Your task to perform on an android device: My son told me that before purchasing any product online, read all reviews of this product to learn about the user experience with this product, so view reviews of the Men's Casual Shirt Button Down Slim Fit Long Sleeve Formal Shirts in the eBay app.
Image 0: 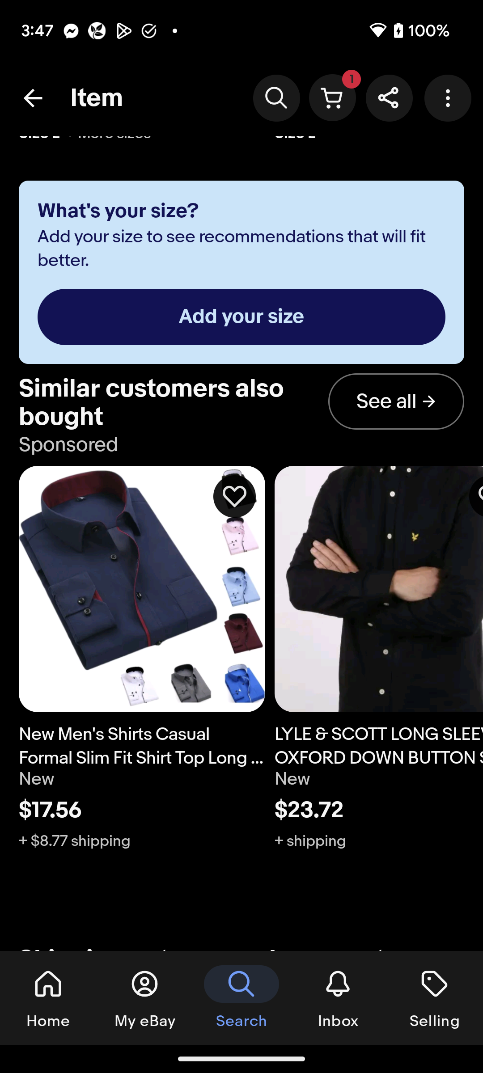
Scroll down to view the reviews of this shirt.
Step 0: scroll down
Image 1: 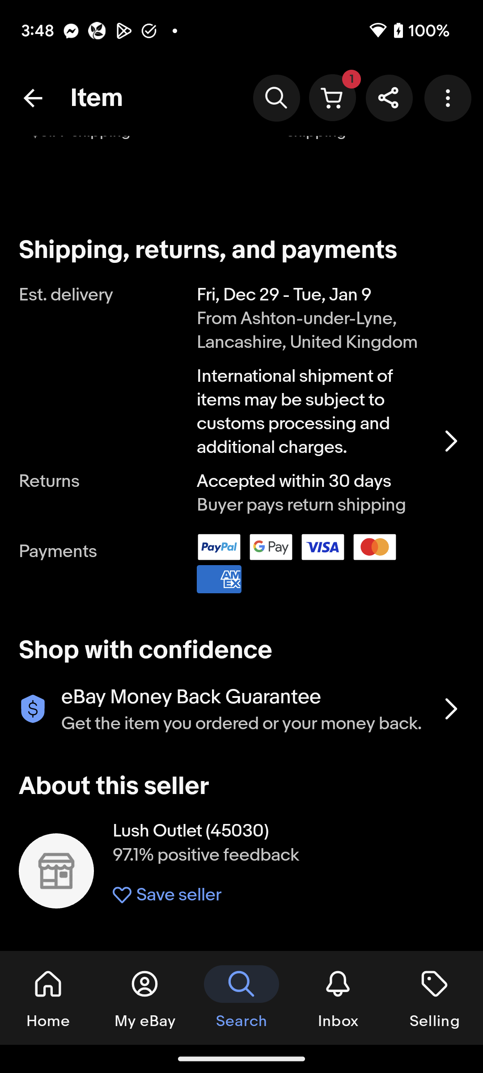
Scroll down to view the reviews of this shirt.
Step 1: scroll down
Image 2: 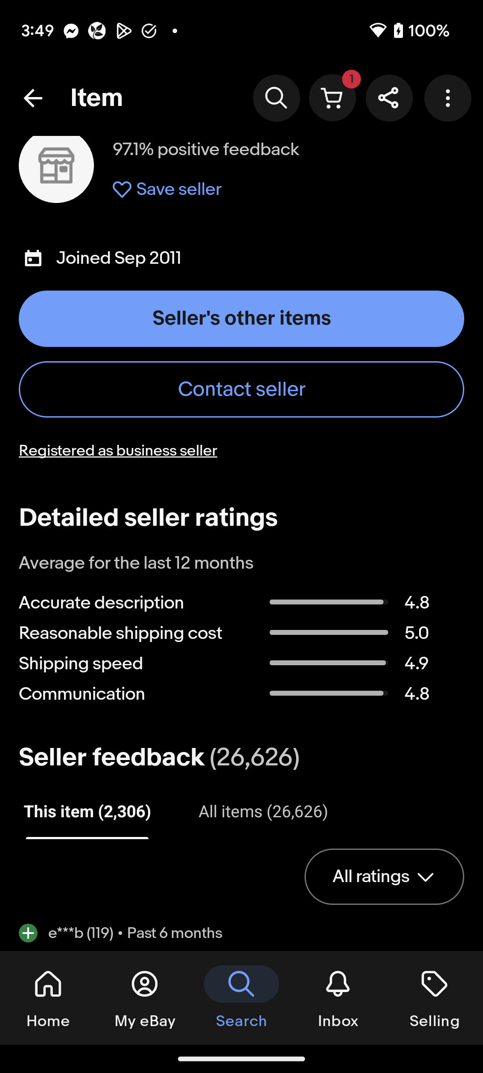
Scroll down to view the reviews of this shirt.
Step 2: scroll down